Your task to perform on an android device: I would like to share the book to my friend Abdul Karim at abdulkarim91@gmail.com.
Image 0: 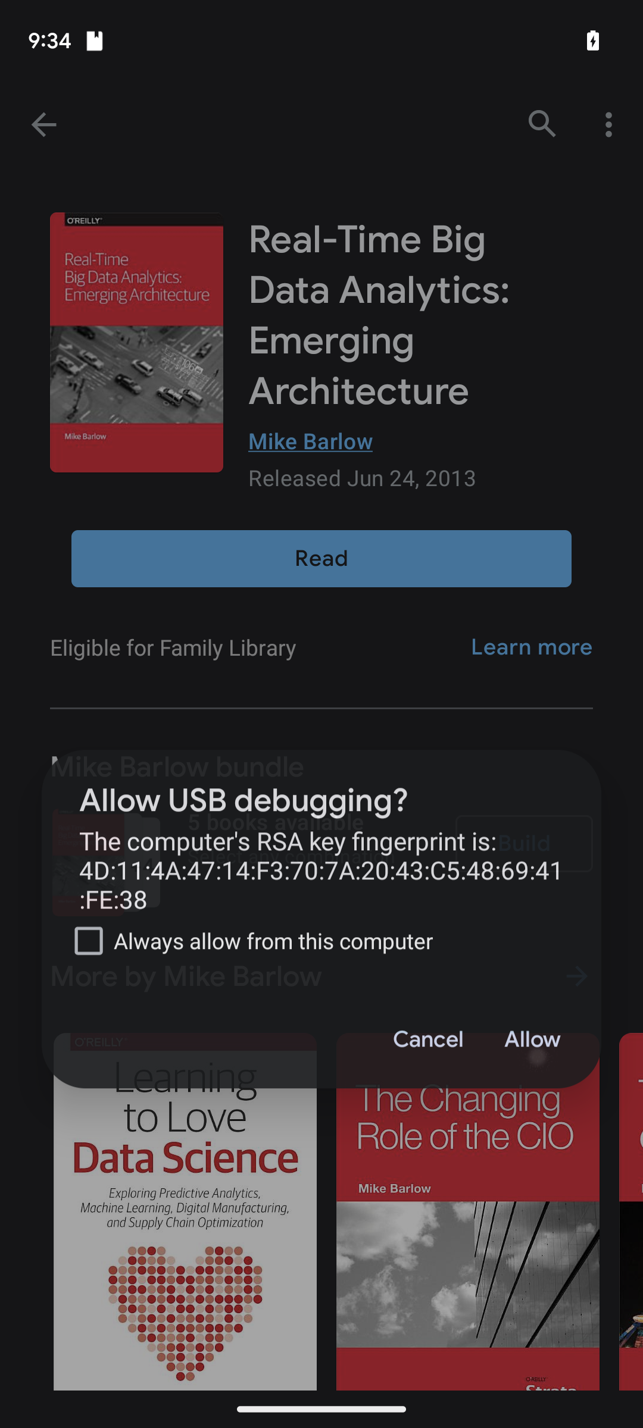
Step 0: wait
Image 1: 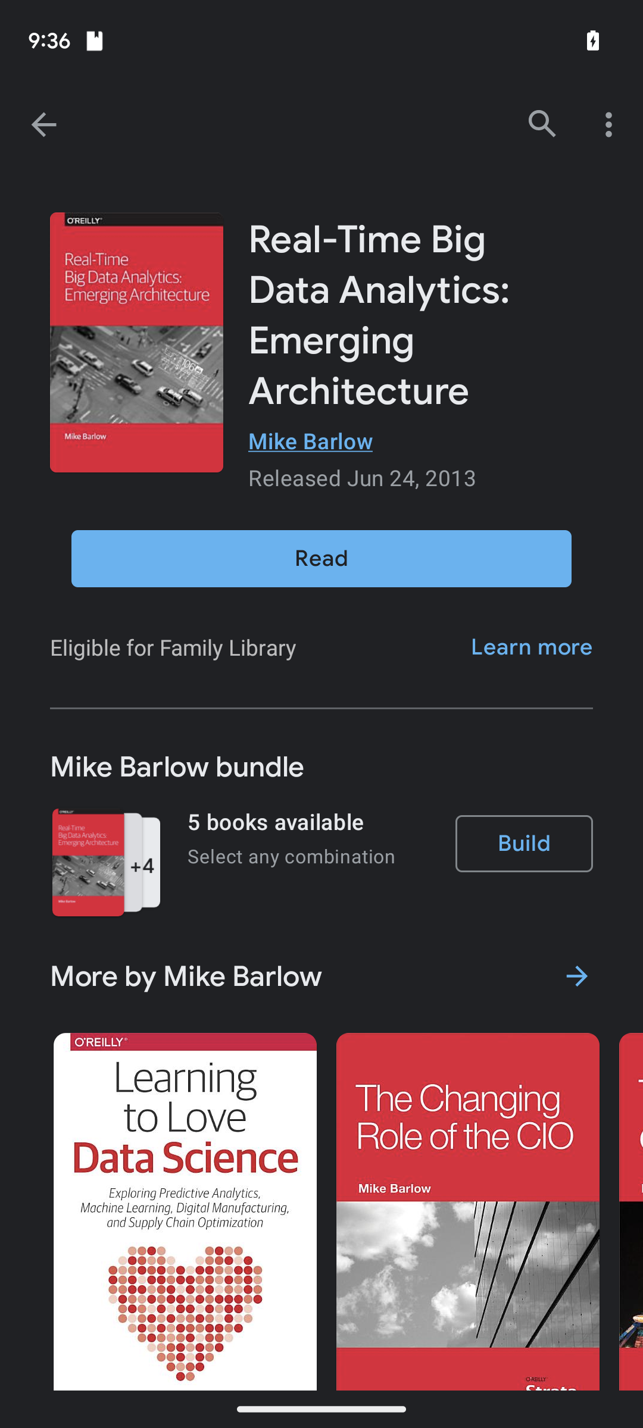
Click on the three dot menu button on the top right side of the screen.
Step 1: click (611, 124)
Image 2: 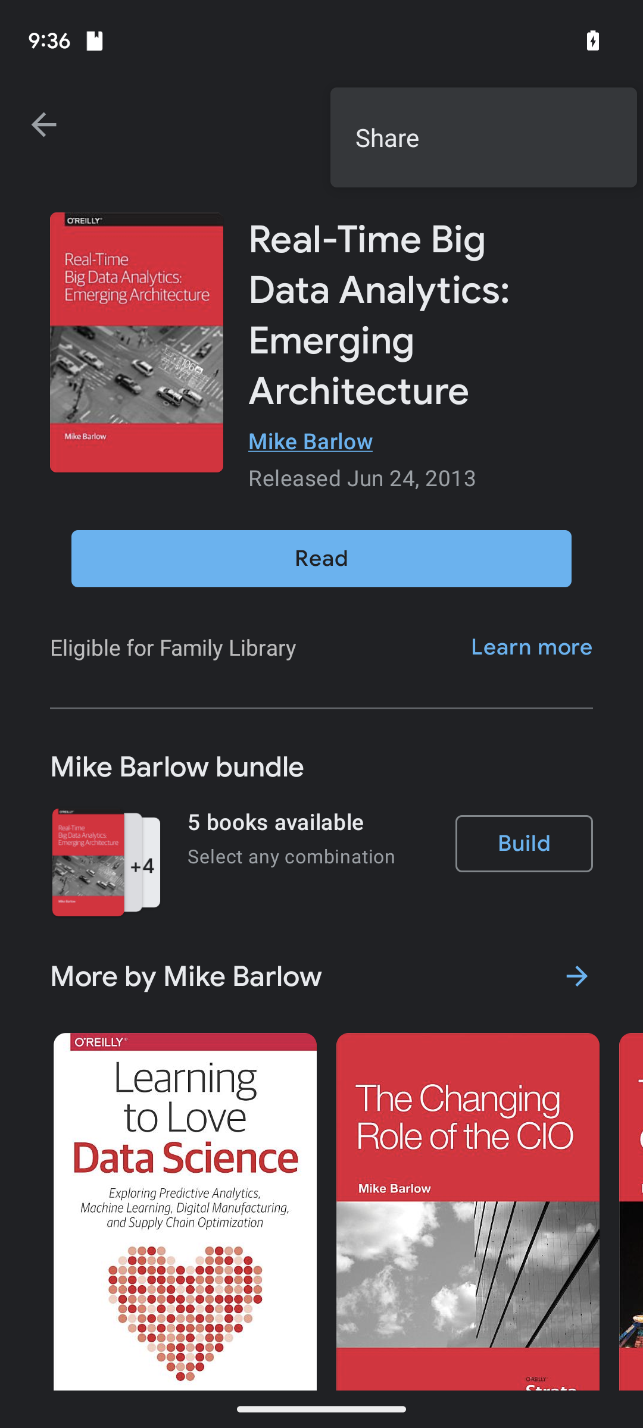
Click on the share option.
Step 2: click (483, 137)
Image 3: 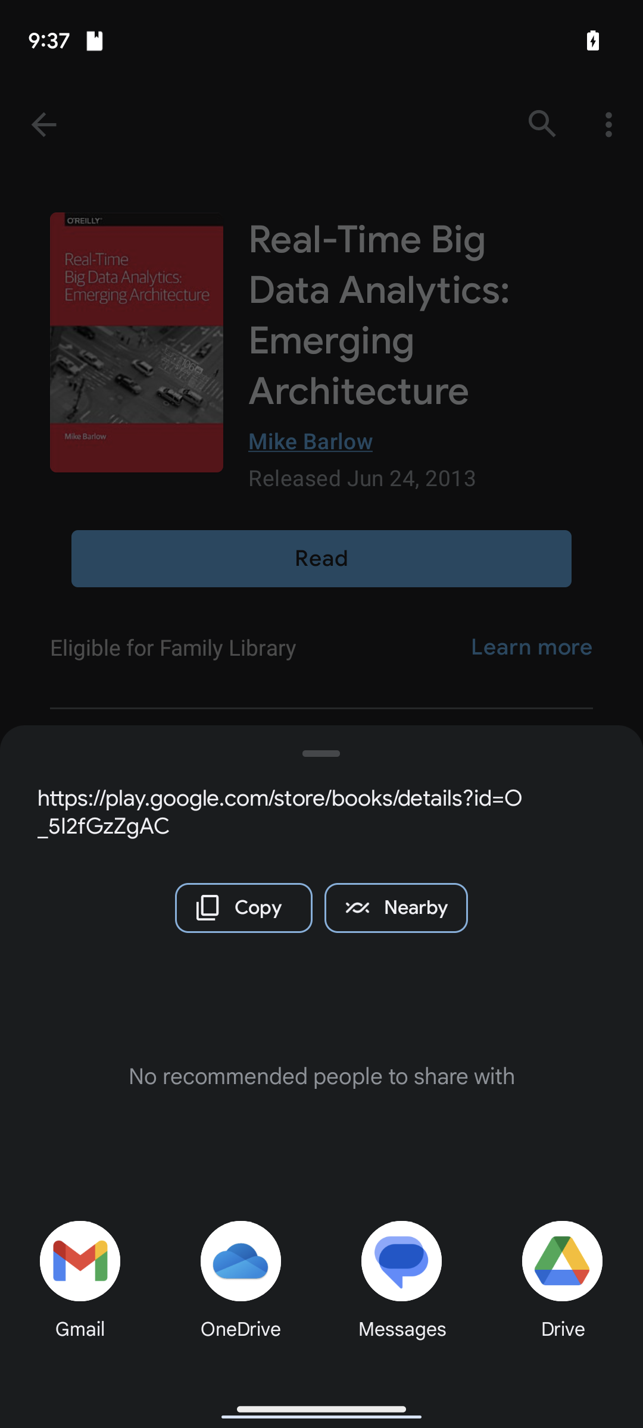
Click on the gmail option.
Step 3: click (79, 1261)
Image 4: 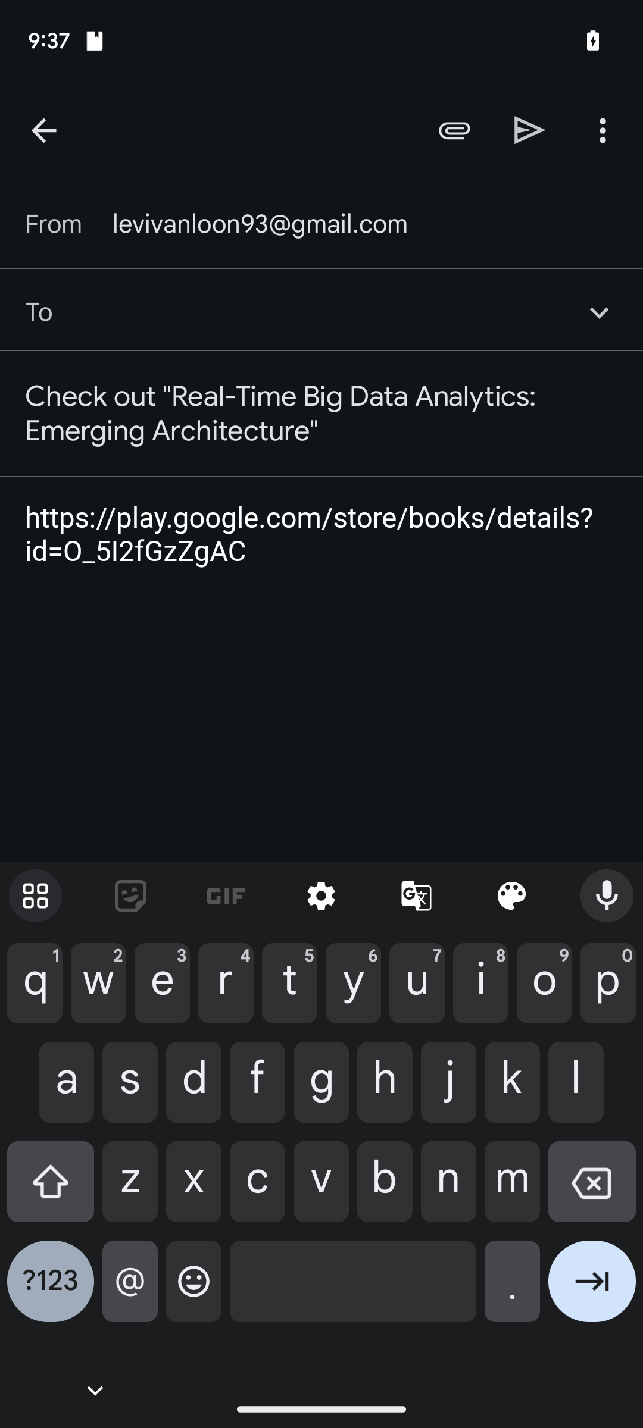
Enter abdulkarim91@gmail.com in the "To" text box.
Step 4: type "abdulkarim91@gmail.com"
Image 5: 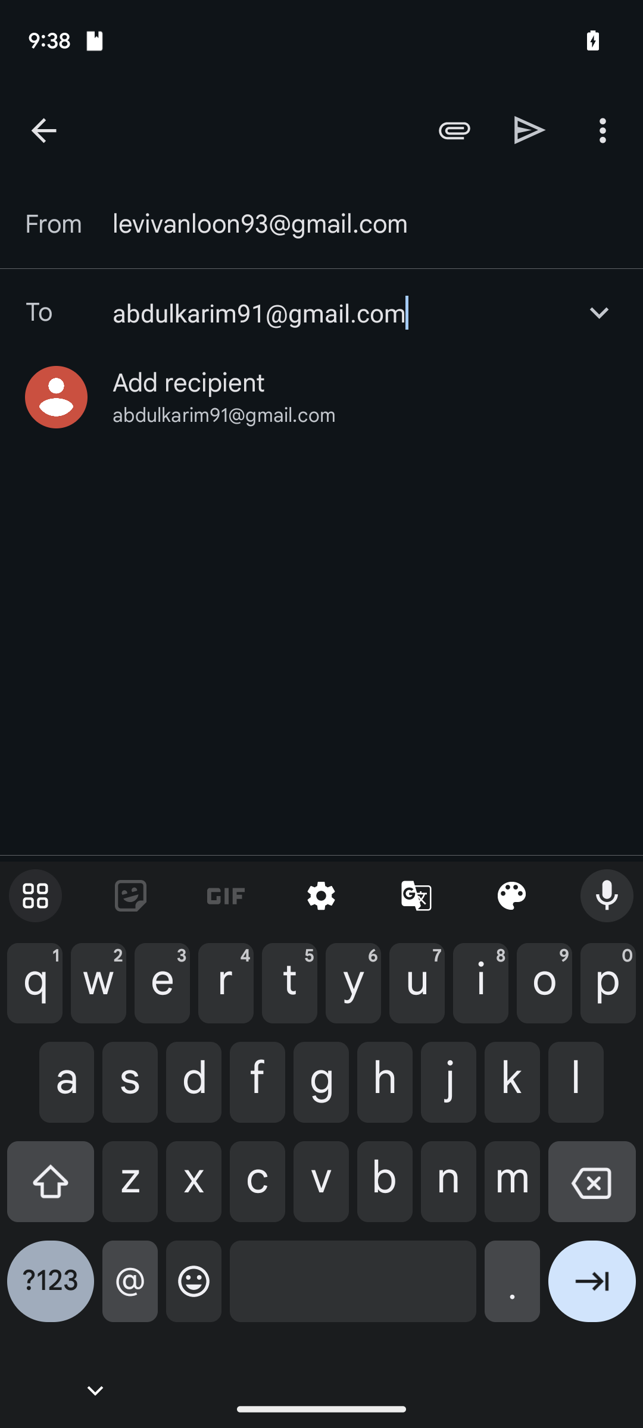
Click on the send icon on the top right side of the screen.
Step 5: click (530, 130)